Your task to perform on an android device: I want to use gmail to send my saved location to my buddy karin.iversen@example.com
Image 0: 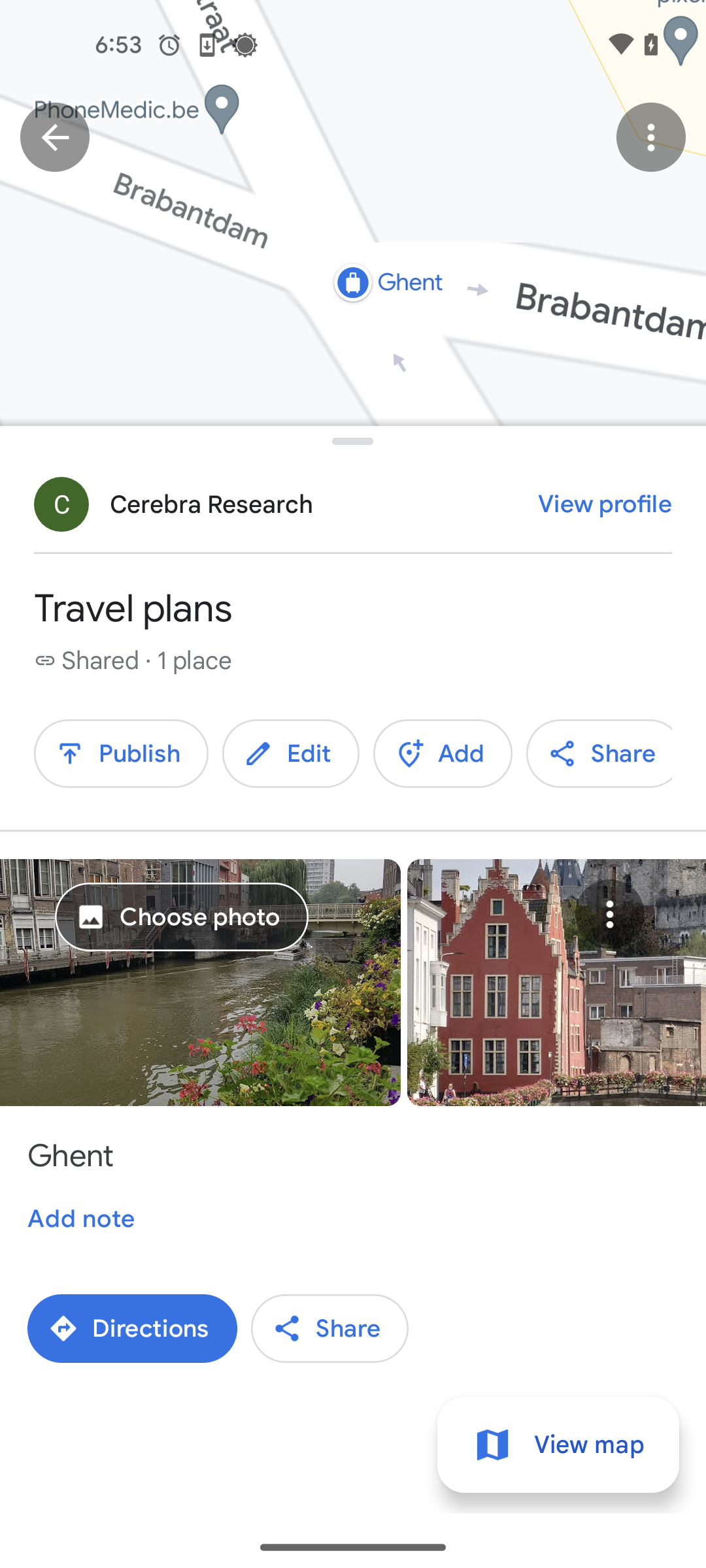
Tap on the share button
Step 0: click (599, 753)
Image 1: 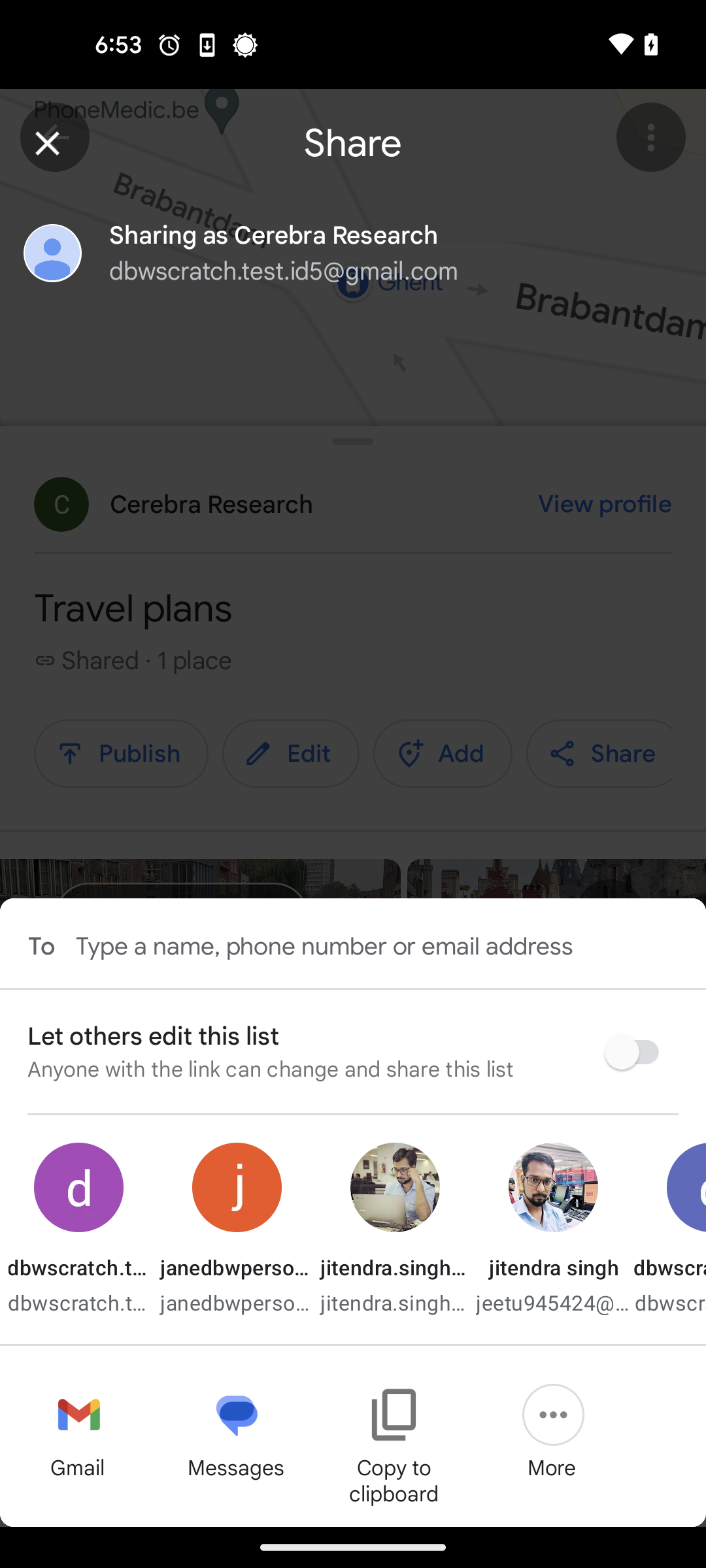
Select the gmail option
Step 1: click (78, 1414)
Image 2: 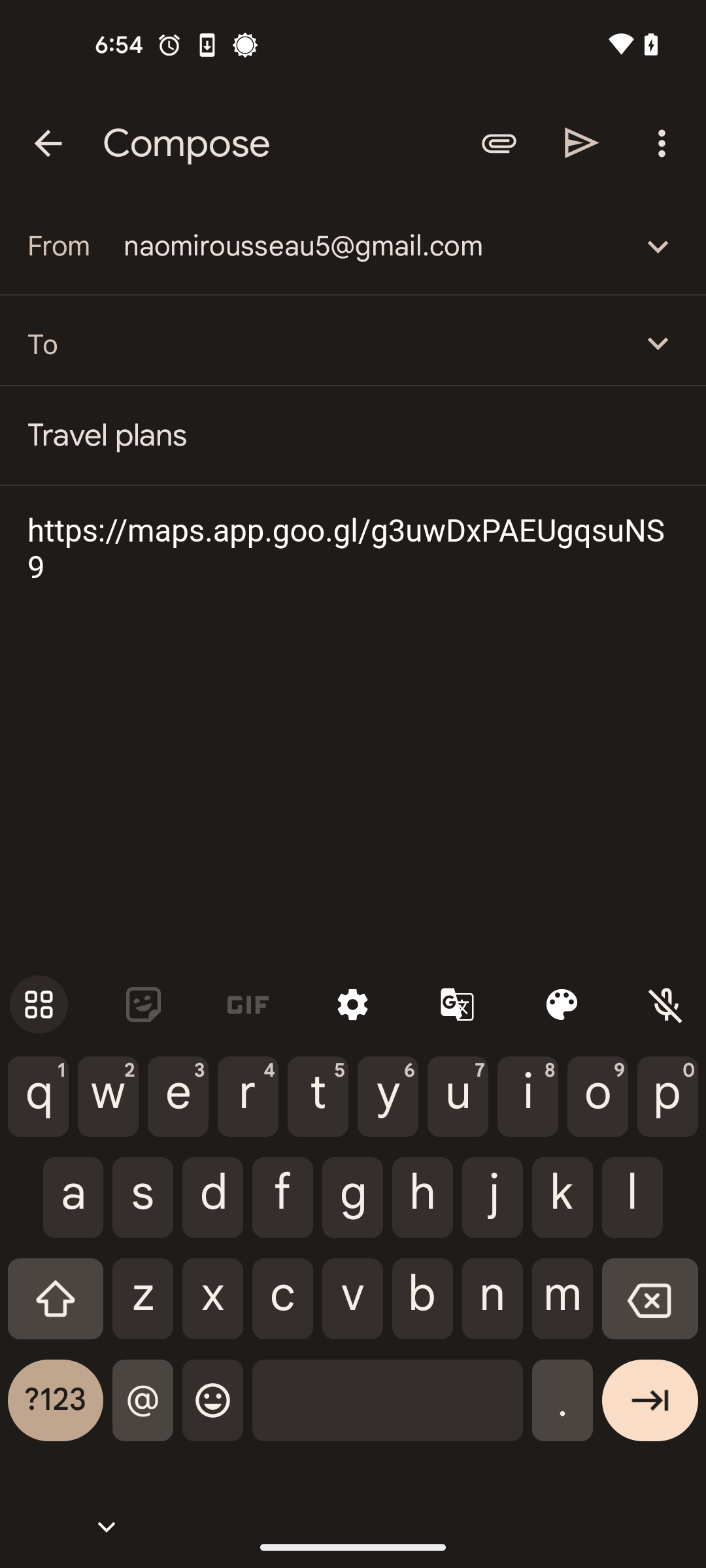
Search for karin.iversen@example.com
Step 2: type "karin.iversen@example.com"
Image 3: 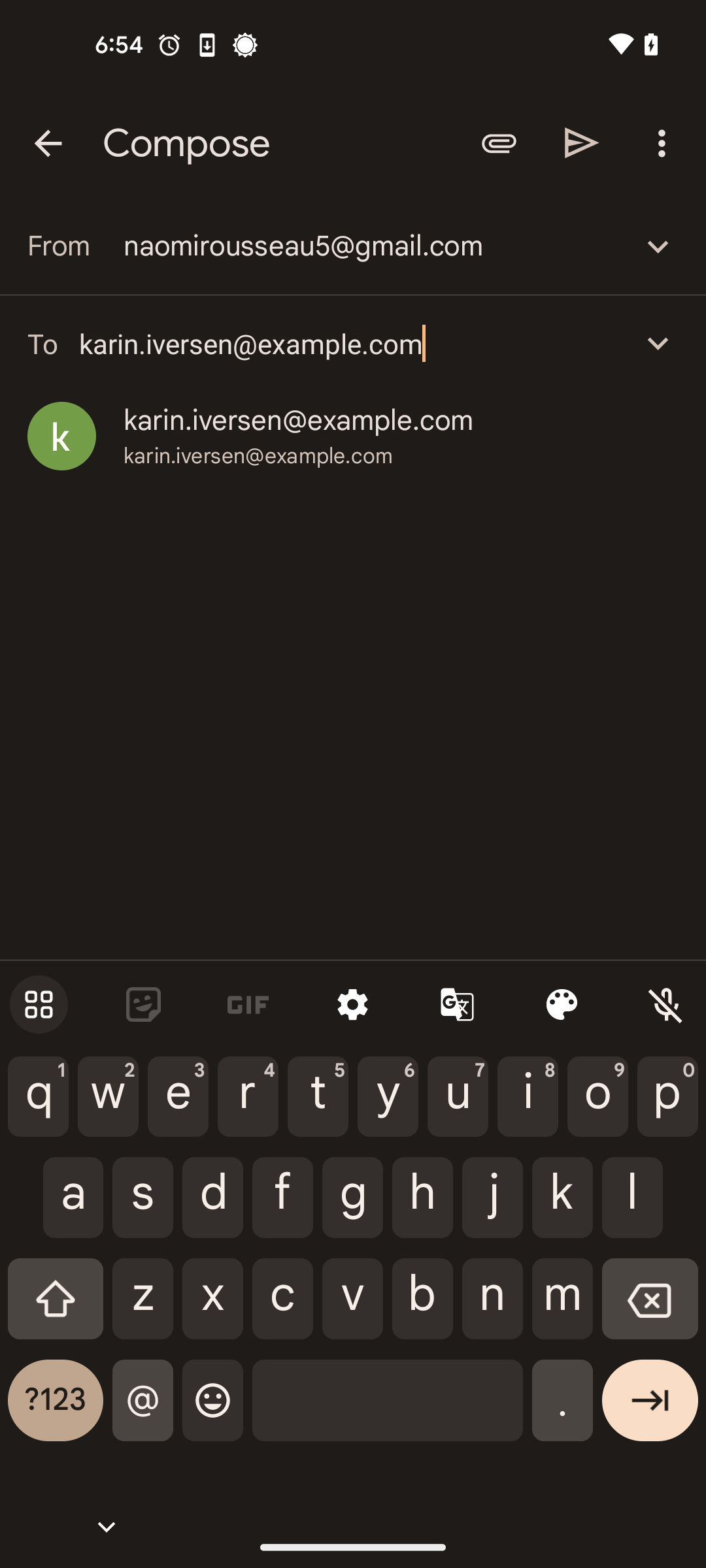
Tap on the send icon at the top right corner of the screen
Step 3: click (582, 142)